Your task to perform on an android device: I want to learn about the introduction to machine learning in the edX app.
Image 0: 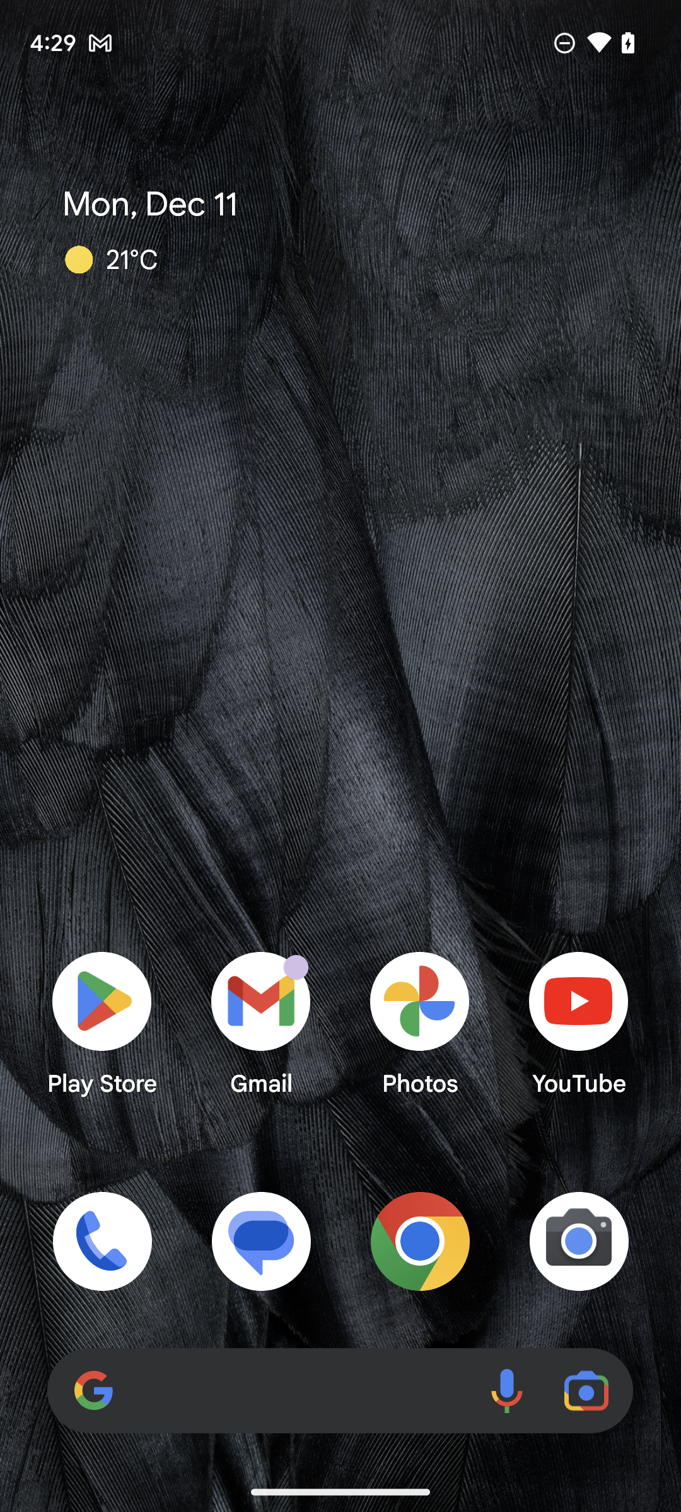
Open the edX app.
Step 0: open app "edX"
Image 1: 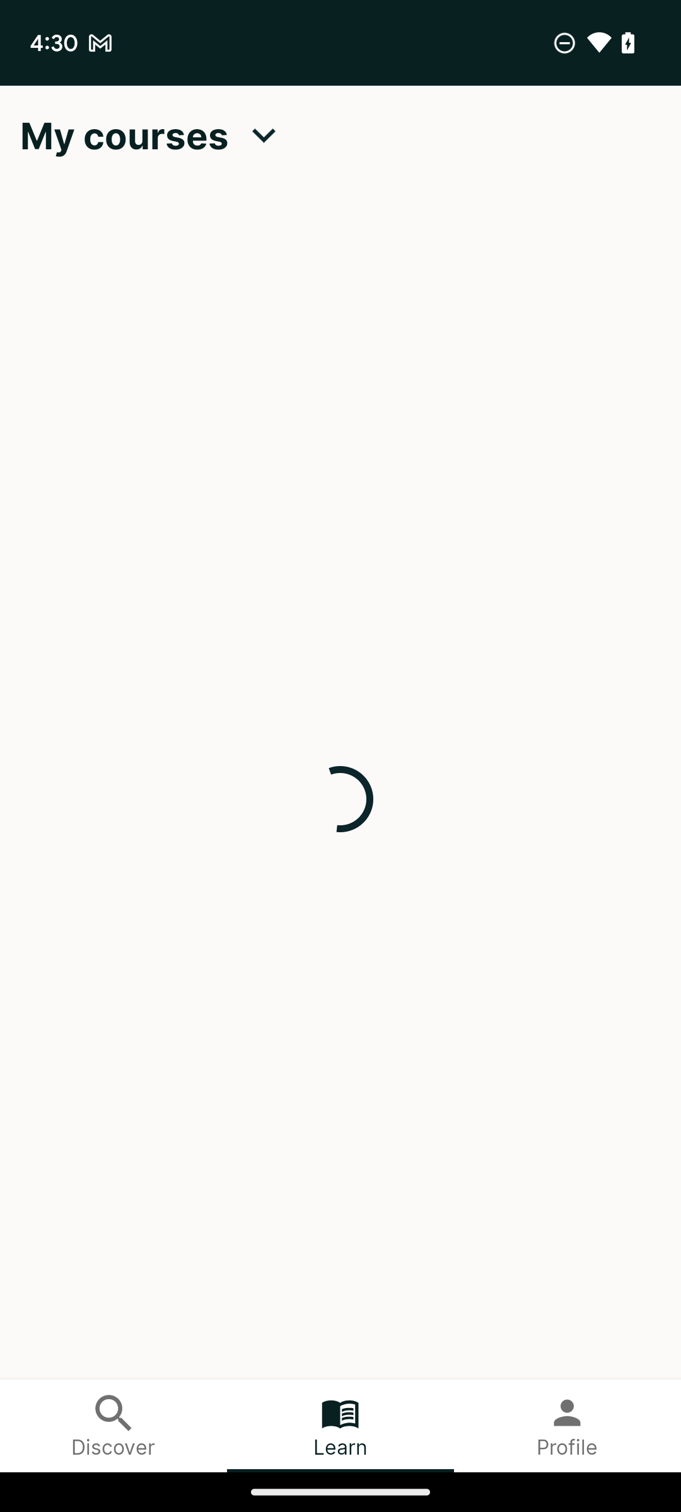
Open the edX app.
Step 1: wait
Image 2: 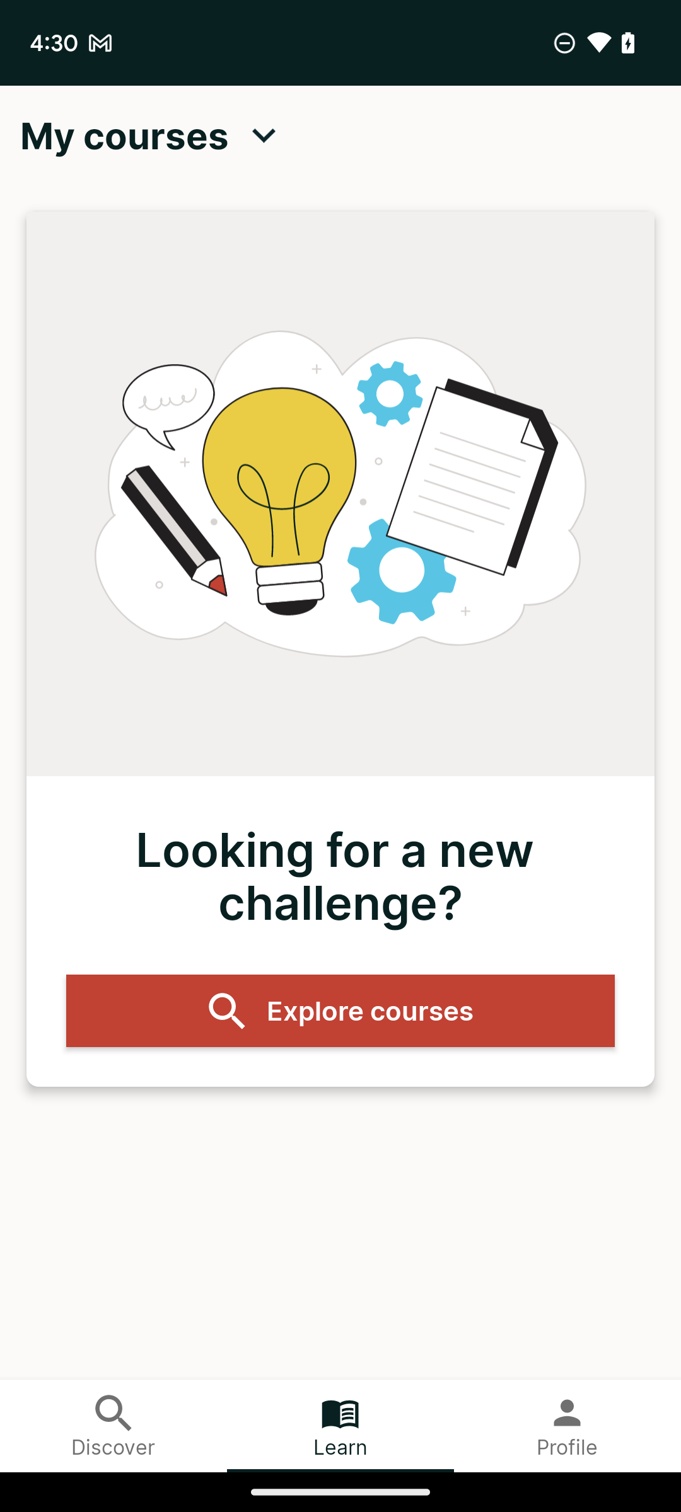
Click on the Explore courses button.
Step 2: click (340, 1011)
Image 3: 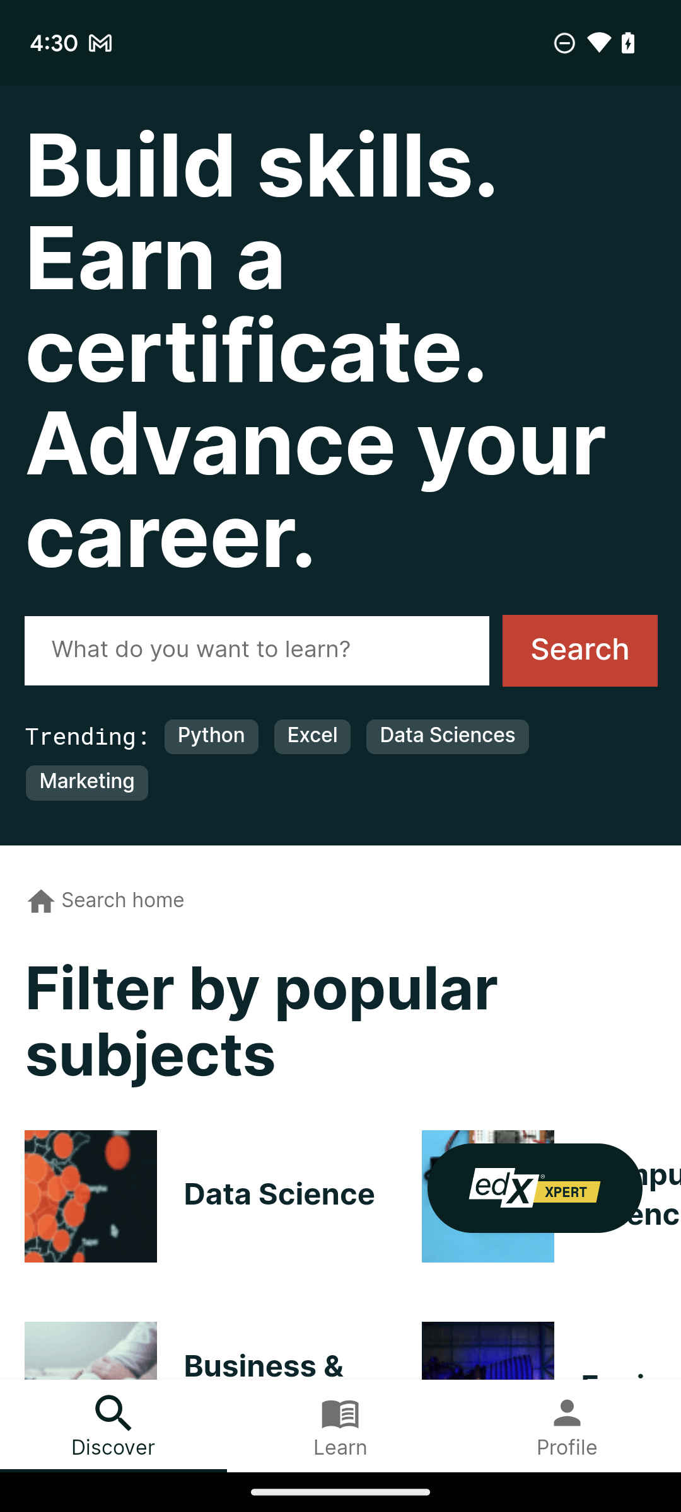
Enter Machine learning in the search box.
Step 3: type "Machine Learning"
Image 4: 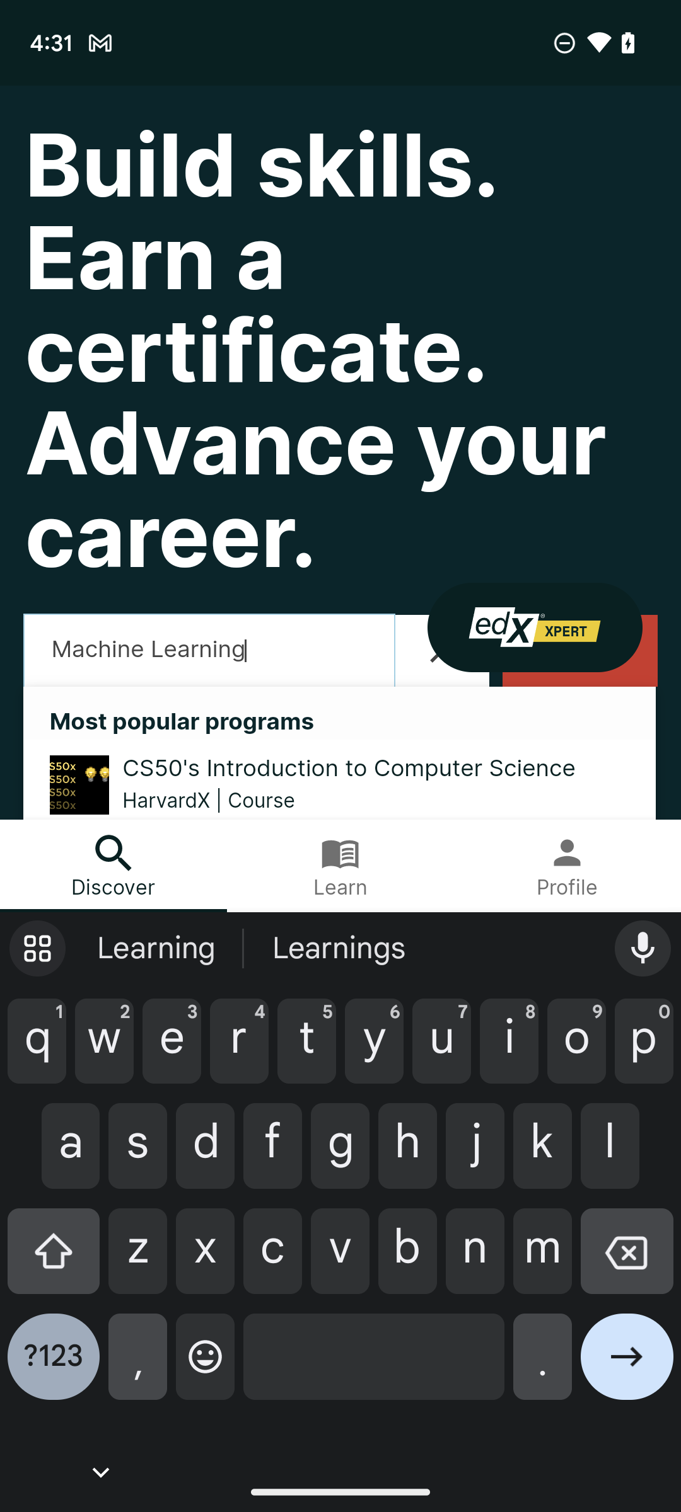
Click on the Next button icon on the bottom right side of the keyboard.
Step 4: click (627, 1366)
Image 6: 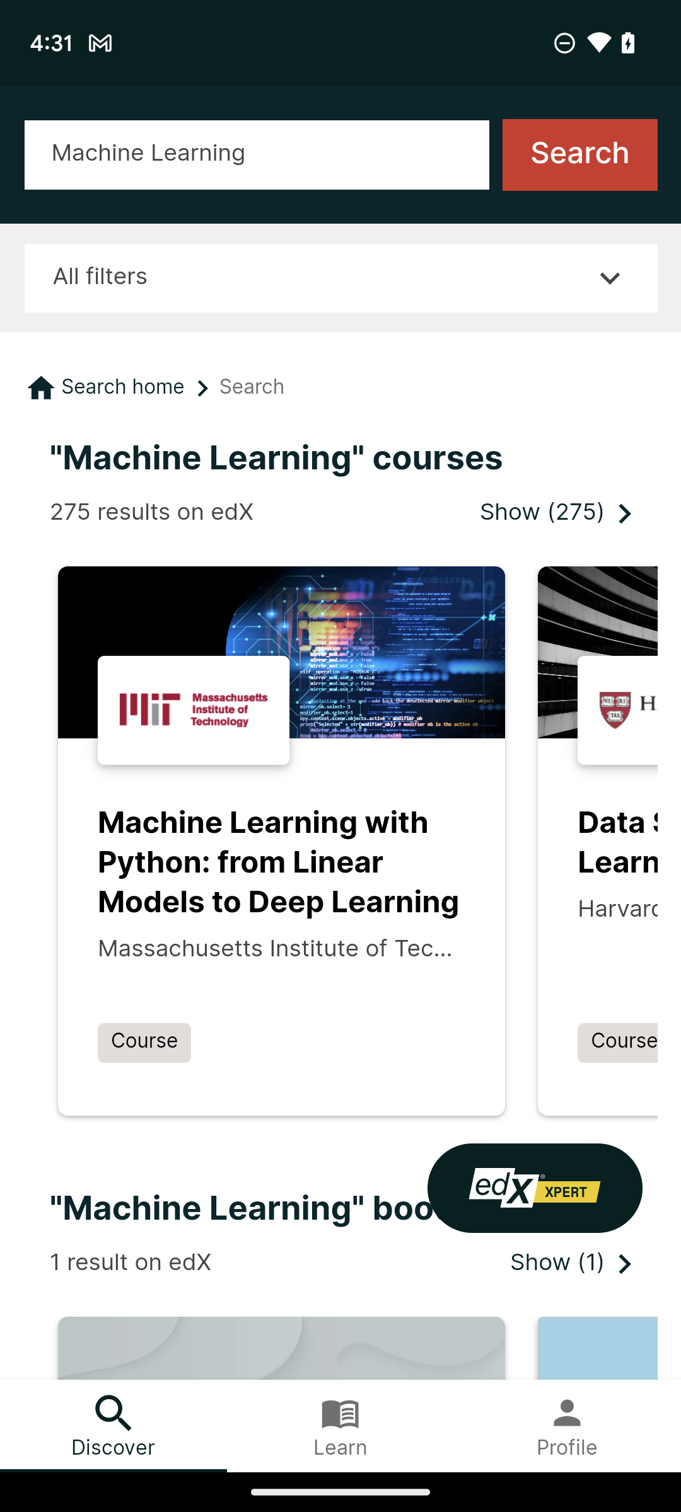
Swipe left on the courses caraousel.
Step 6: scroll right
Image 7: 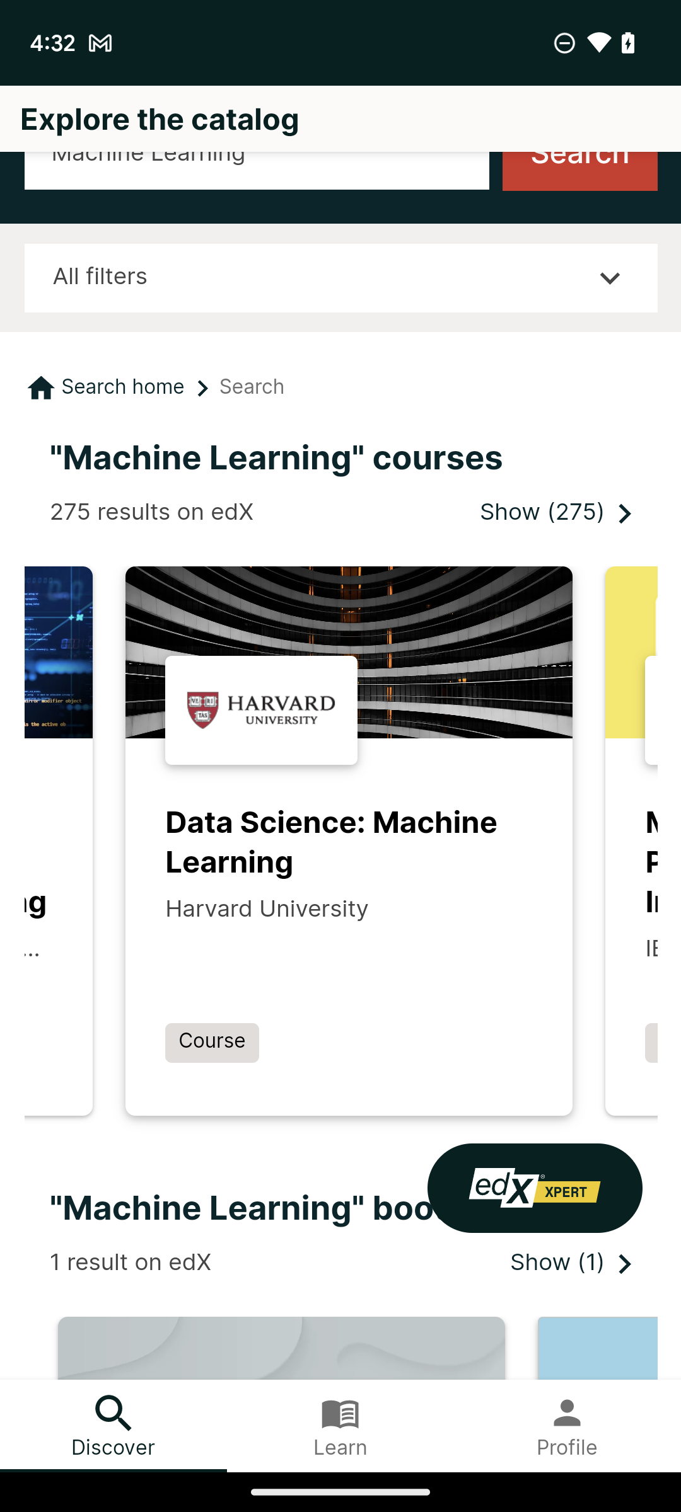
Click on the Data Science: Machine learning by Harvard University course.
Step 7: click (347, 844)
Image 8: 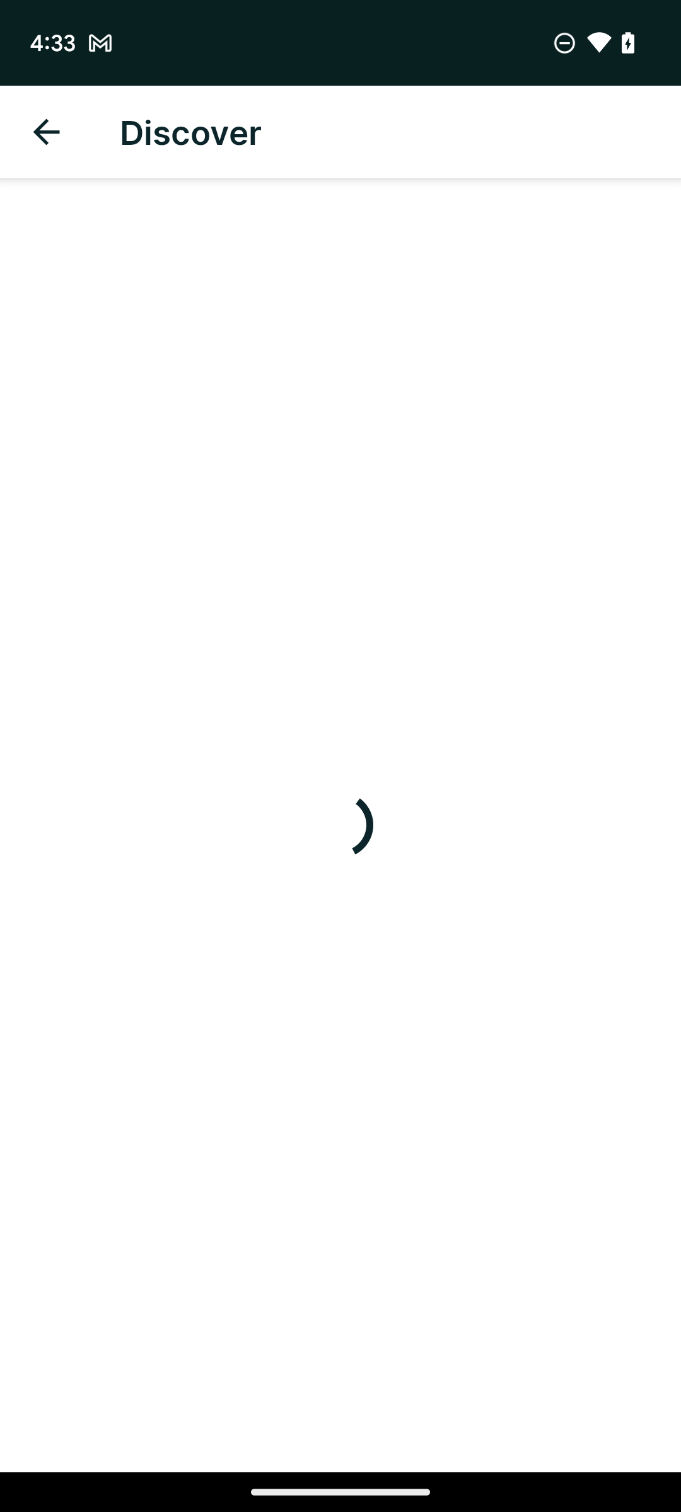
Click on the Data Science: Machine learning by Harvard University course.
Step 8: wait
Image 9: 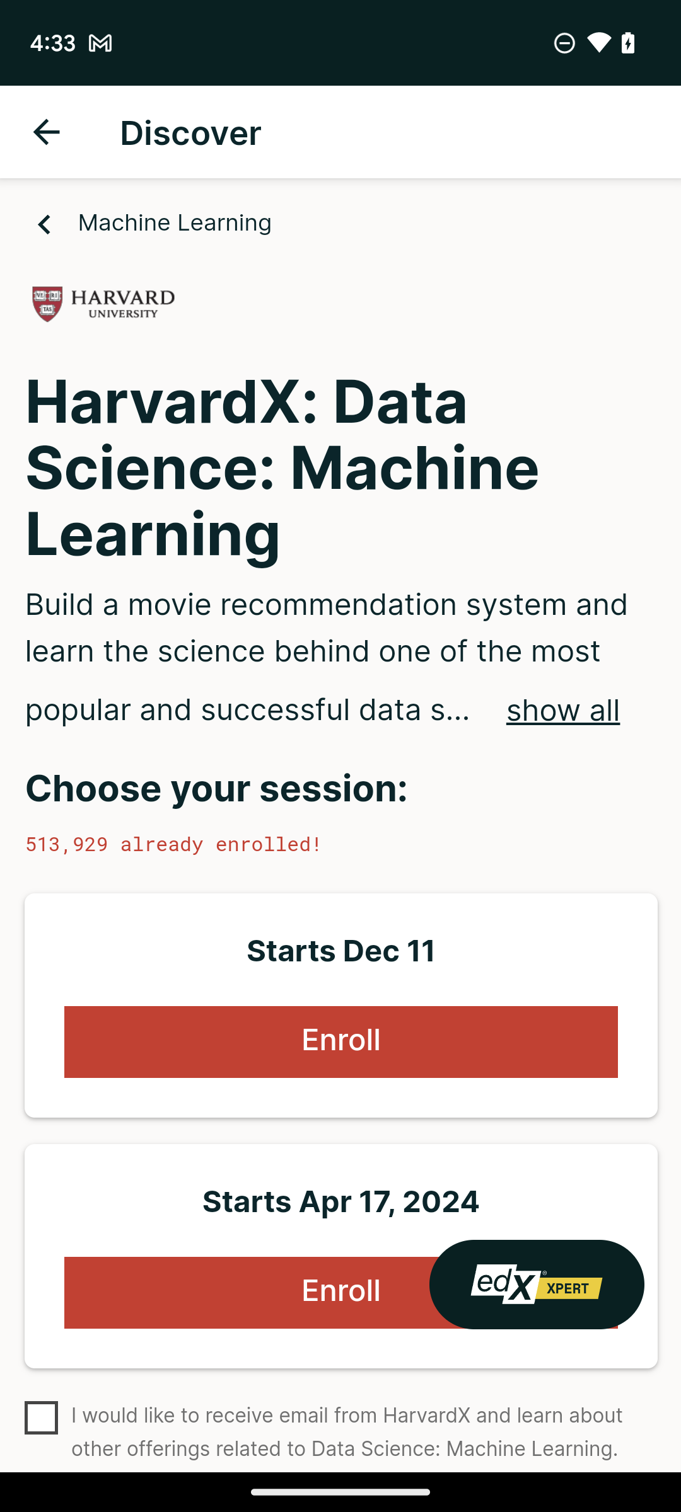
Click on the show all button.
Step 9: click (562, 711)
Image 10: 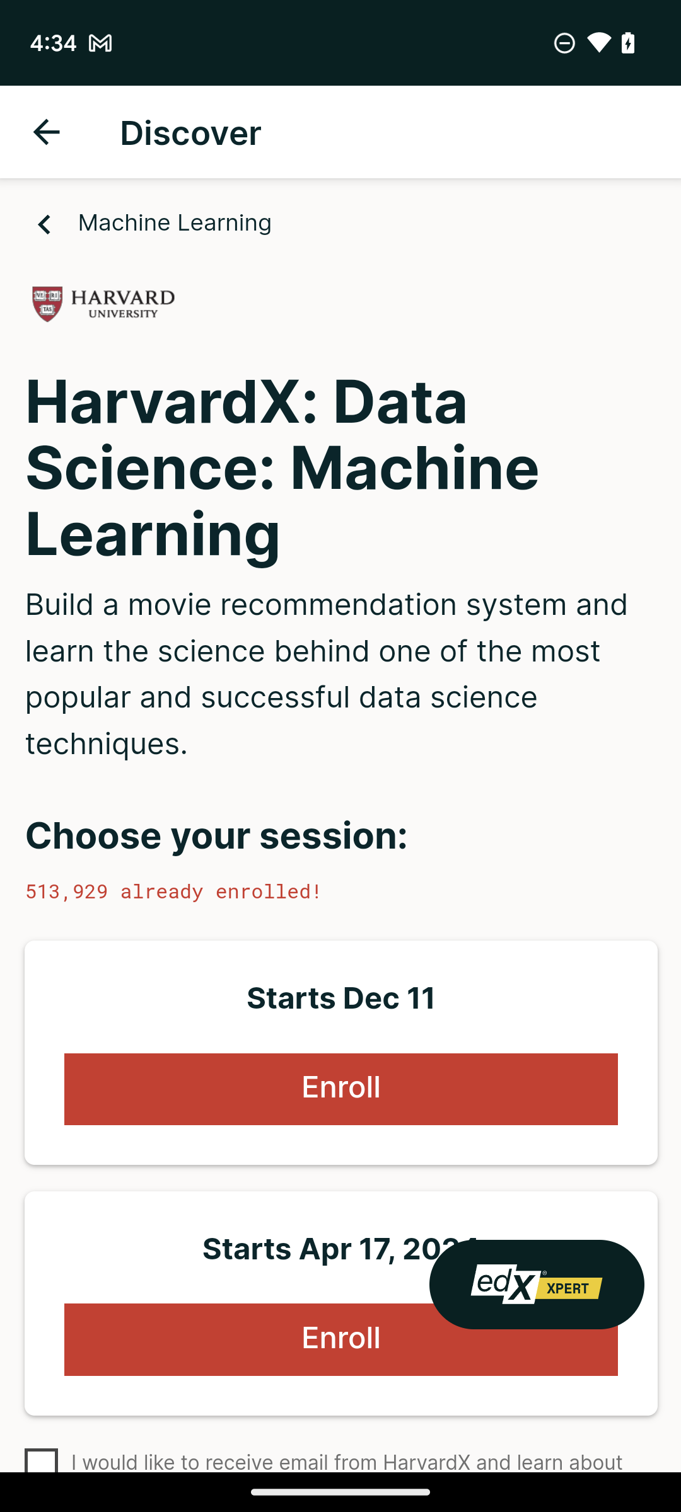
Swipe up to view more options.
Step 10: scroll down
Image 11: 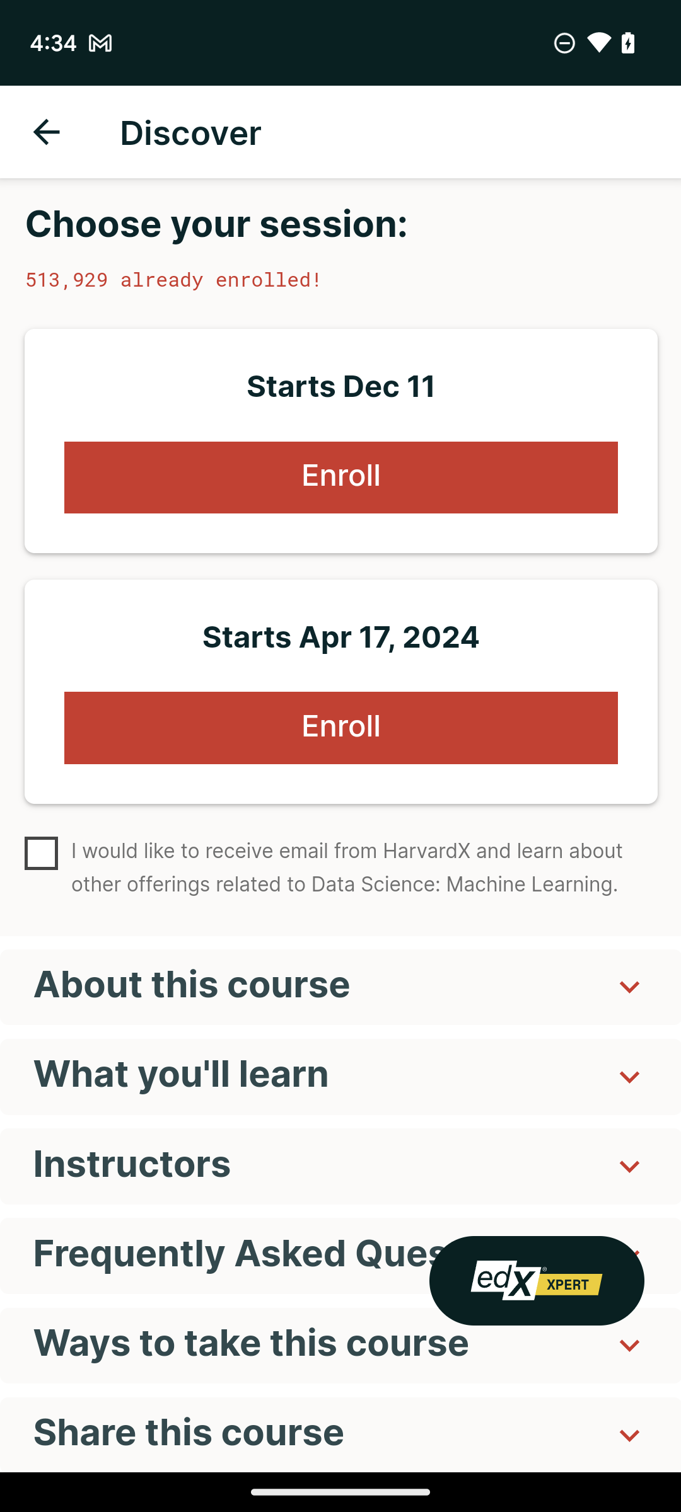
Click on the What you'll learn drop down button.
Step 11: click (342, 1078)